Your task to perform on an android device:  I don’t need any timer so I want to delete the timer
Image 0: 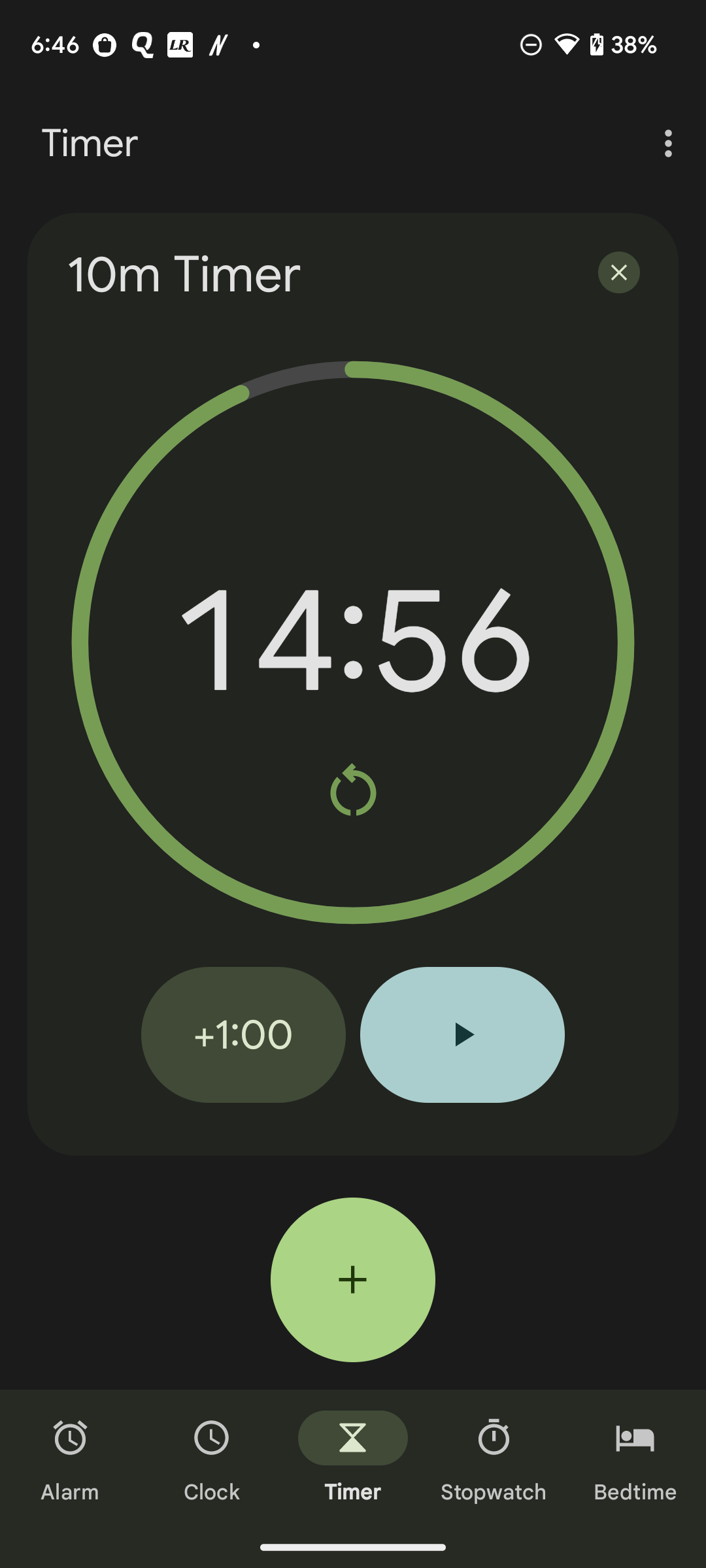
Click on the cross icon to delete the timer 
Step 0: click (619, 272)